Your task to perform on an android device: Open the SideChef app and search for the pizza recipe
Image 1: 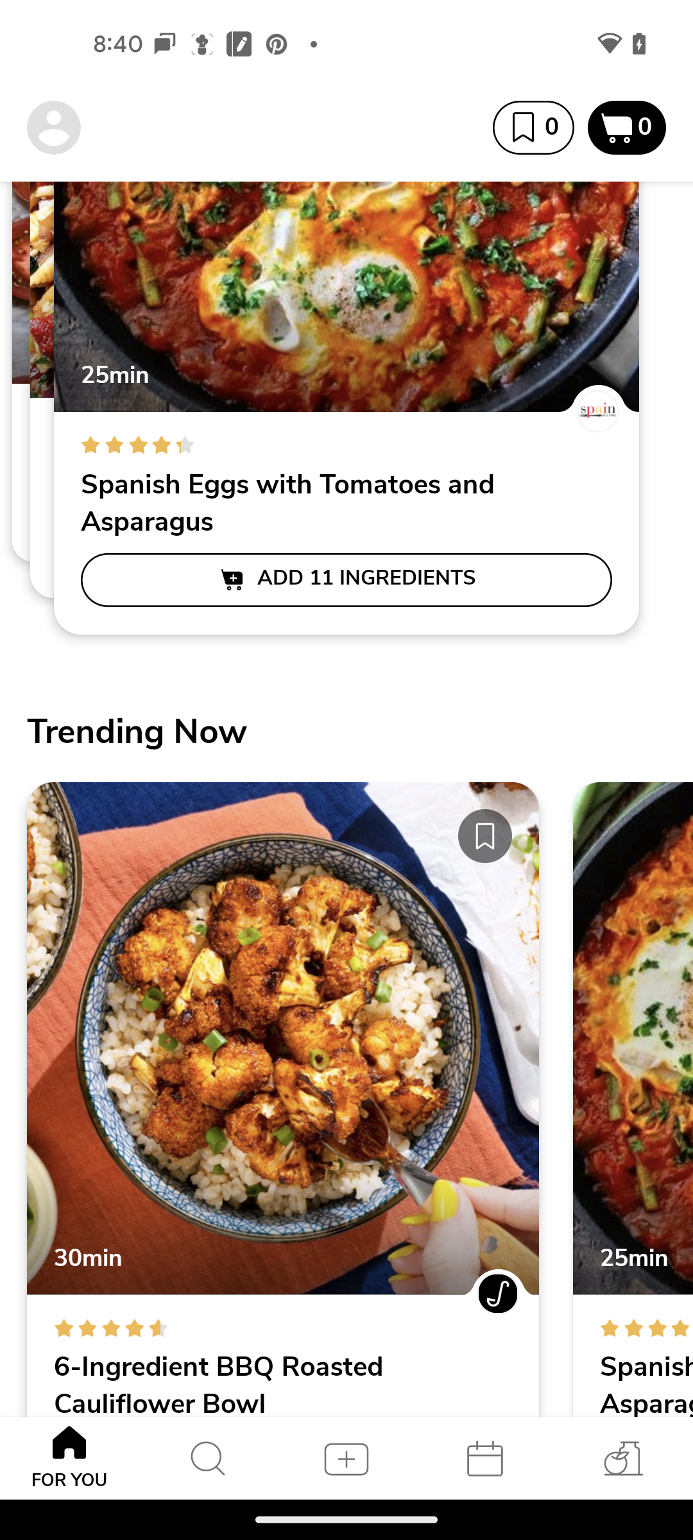
click on the search icon
Step 1: click (208, 1458)
Image 2: 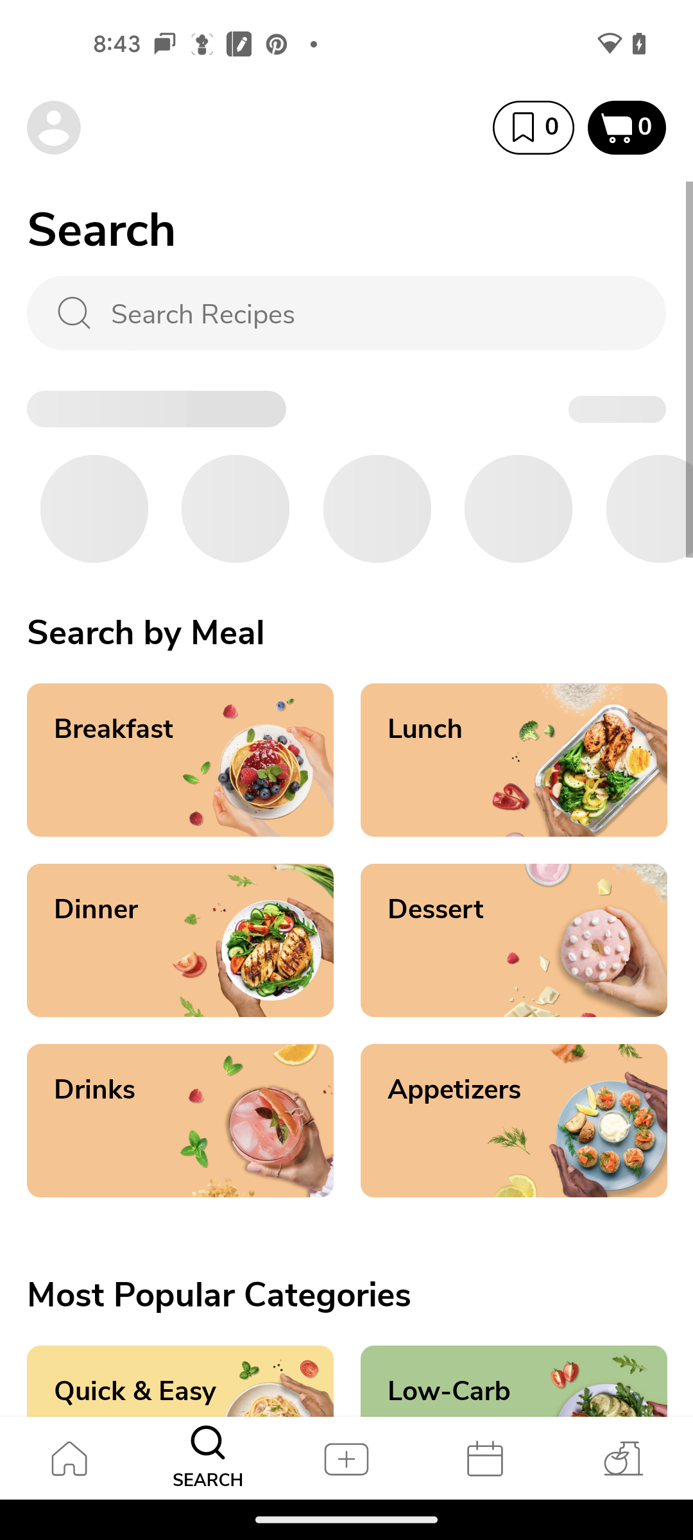
click on the search bar
Step 2: click (366, 312)
Image 3: 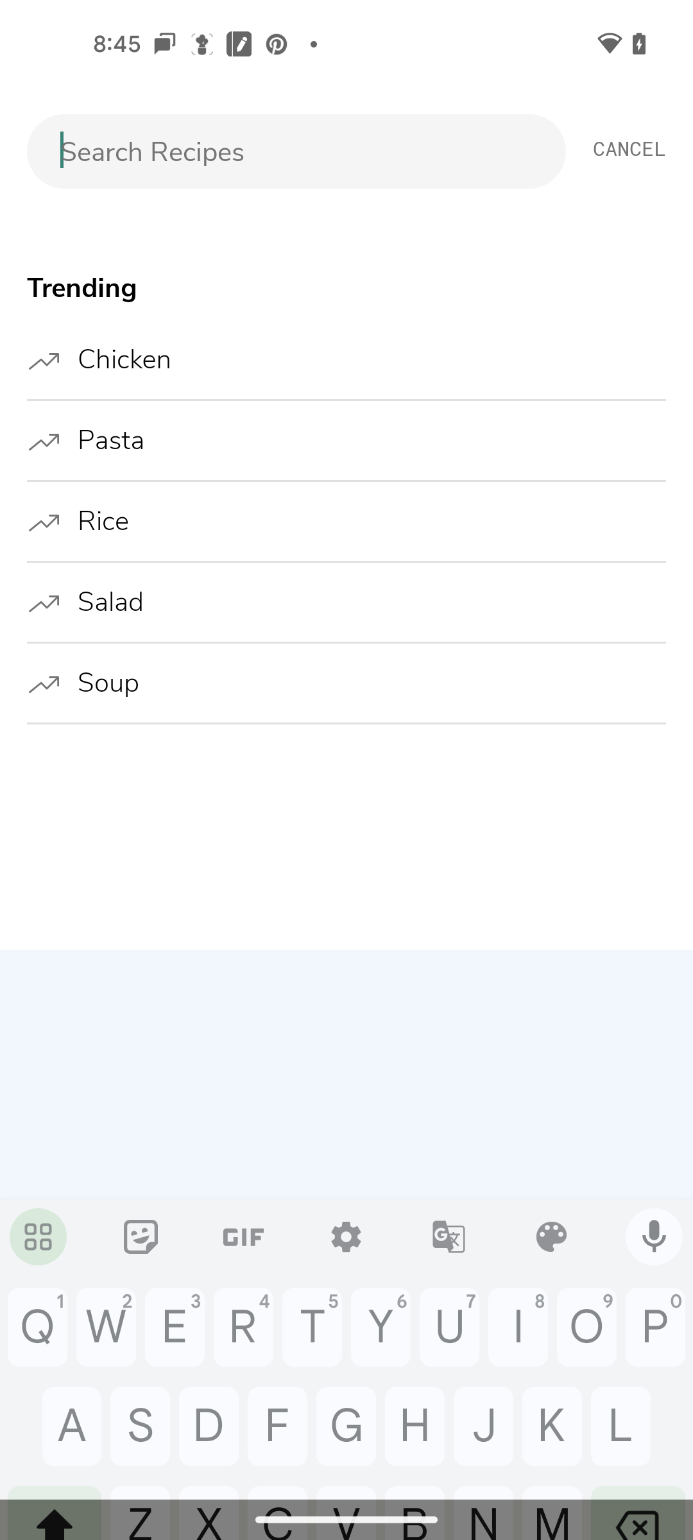
search for the pizza
Step 3: type "pizza"
Image 4: 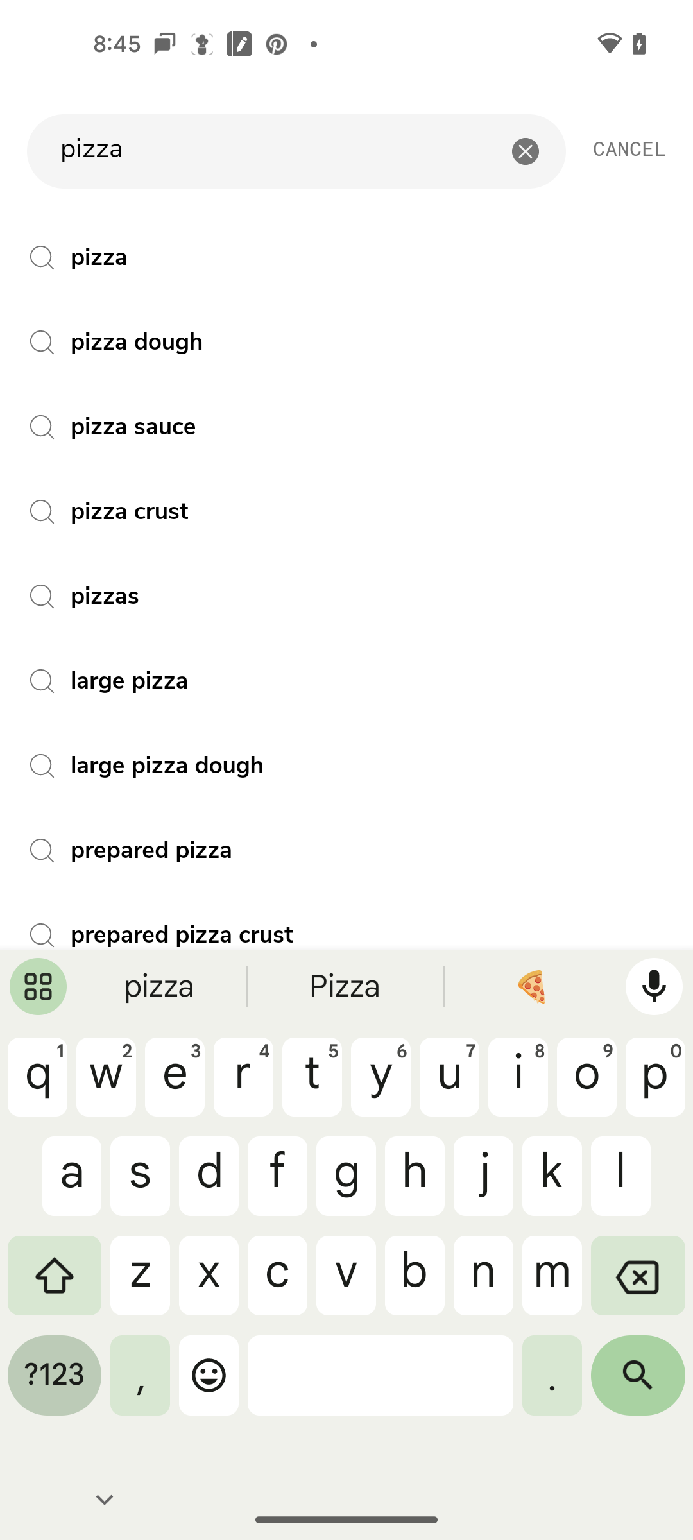
click on the search icon
Step 4: click (638, 1385)
Image 5: 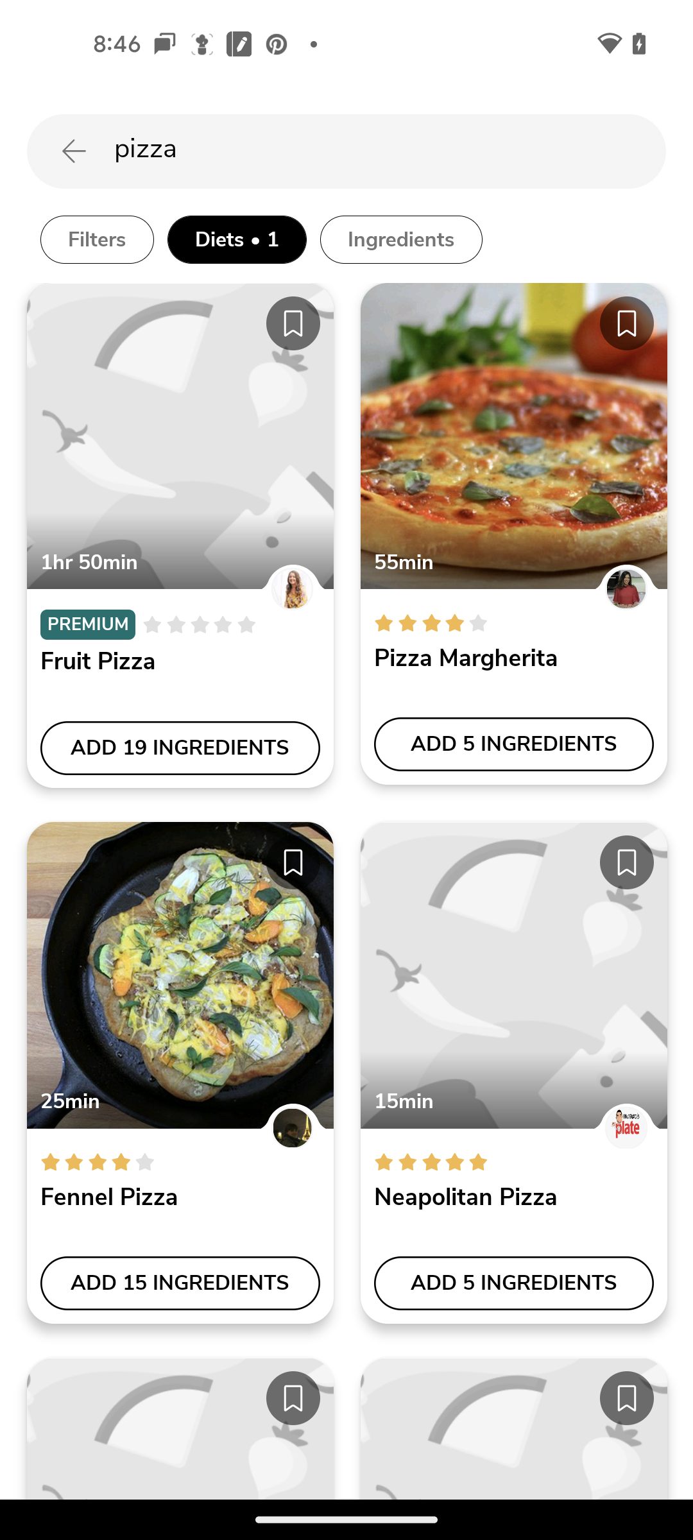
click on the fennel pizza
Step 5: click (180, 975)
Image 6: 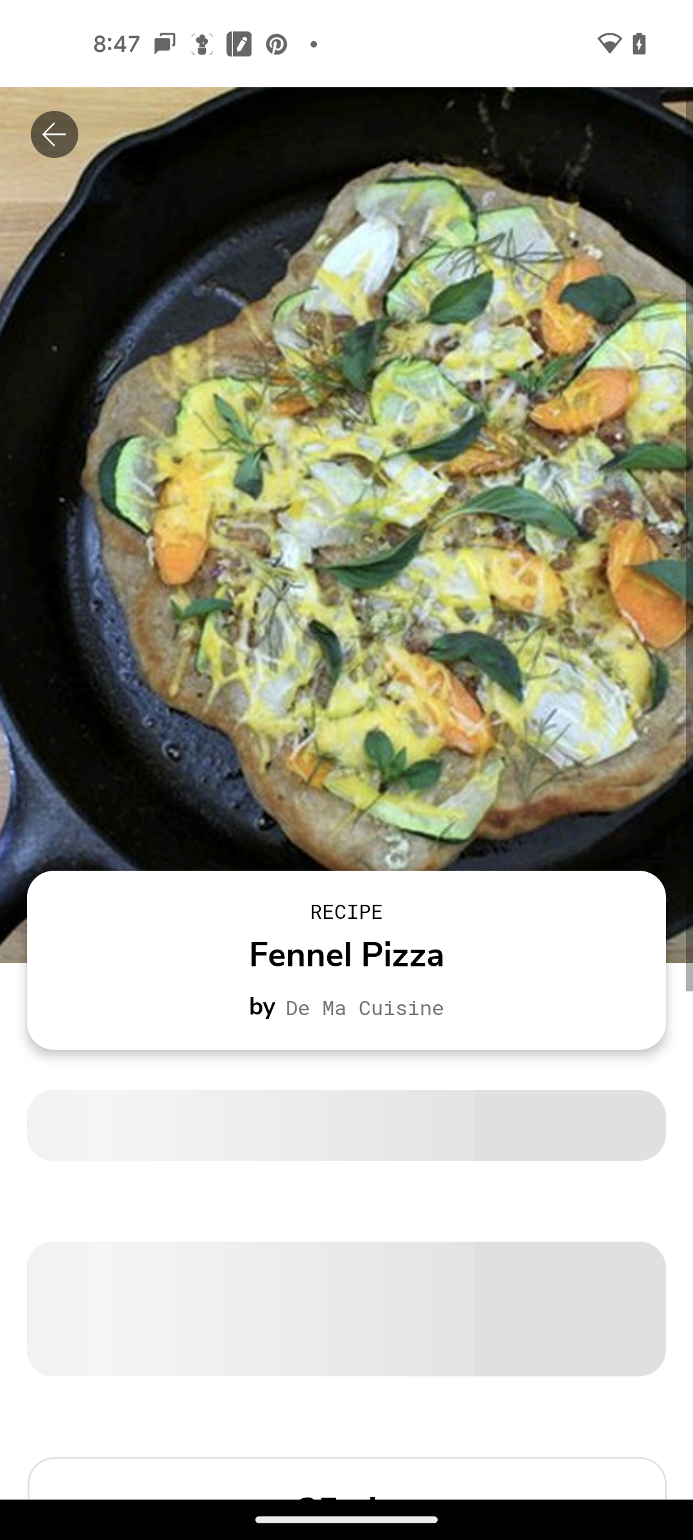
click on the fennel pizza
Step 6: wait